Your task to perform on an android device: I am all set to start the workout. Start the Arm Beginner workout challenge for day 1 in the Home Workout app.
Image 0: 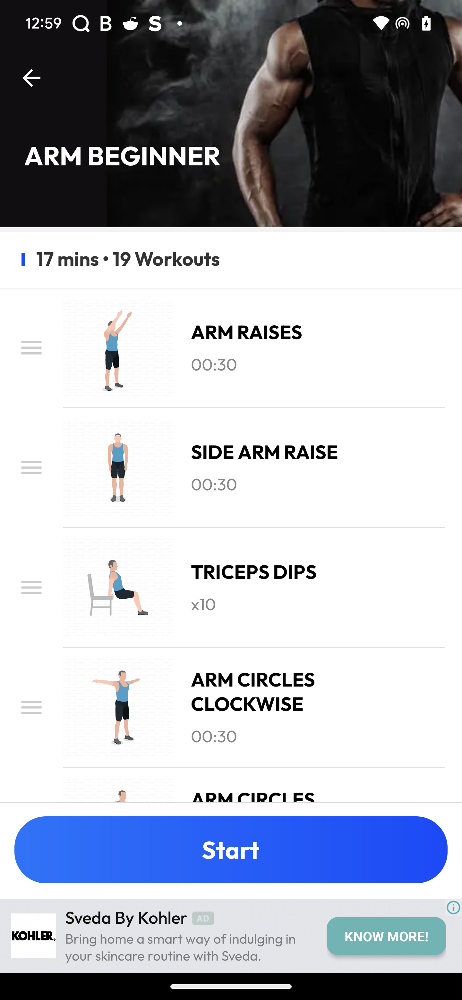
Click on the start button
Step 0: click (273, 869)
Image 1: 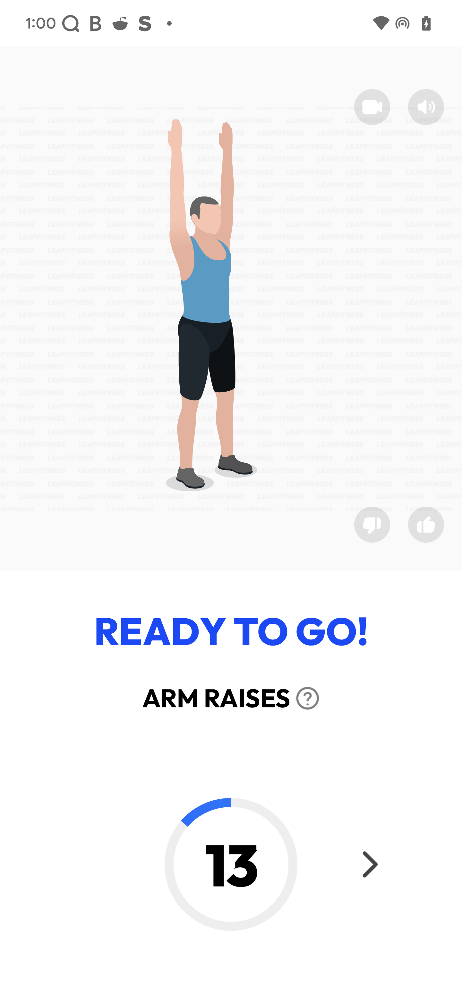
Click on the start button
Step 1: wait